Your task to perform on an android device: Show me the reviews of other buyers of the Earthwood-Jamaica Dark Grey five-seater Sofa Set on the ShopClues app.
Image 0: 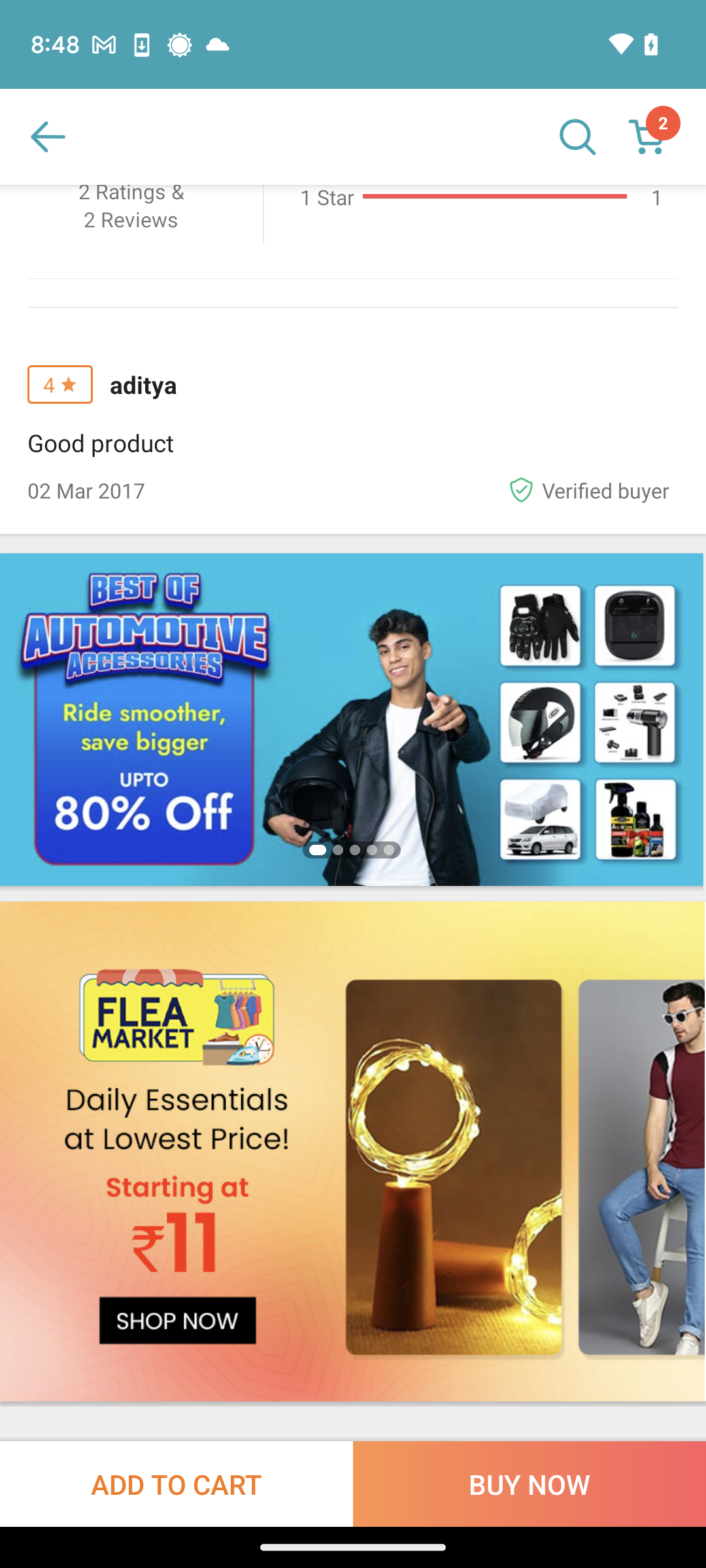
Scroll down until you find the Ratings & Reviews tab.
Step 0: scroll up